Your task to perform on an android device: I'm curious about how the weather is changing today.open the weather history for today in the AccuWeather app.
Image 1: 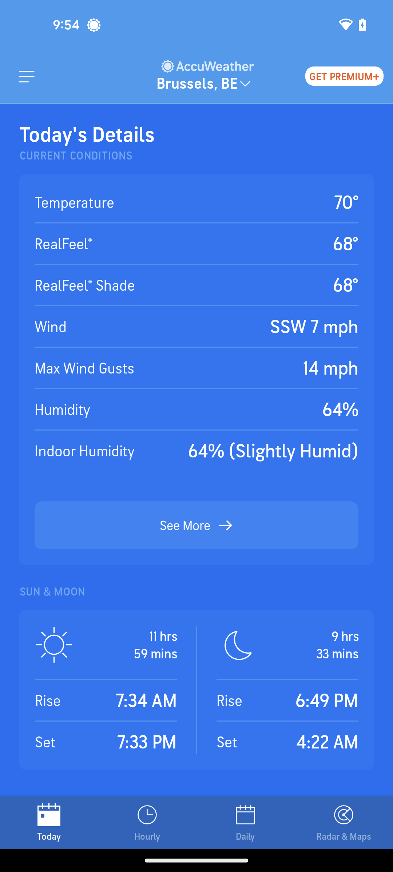
Tap on the see more button
Step 1: click (185, 525)
Image 2: 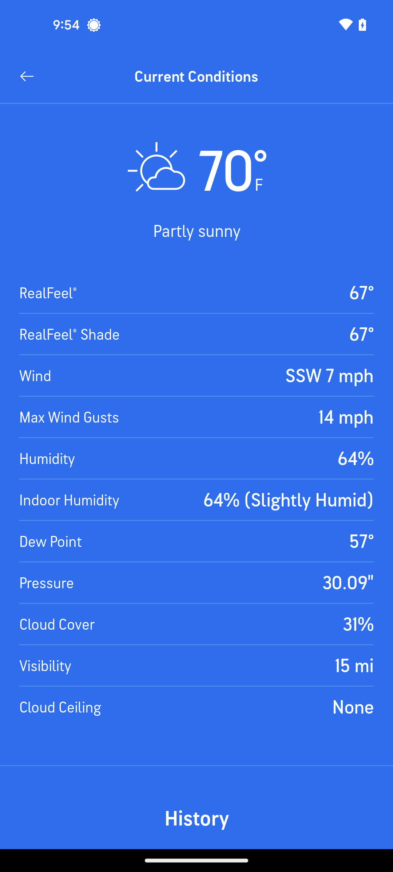
Swipe up to view the history
Step 2: scroll down